Your task to perform on an android device: Search for Contact Natalie Larson on the Contacts app.
Image 0: 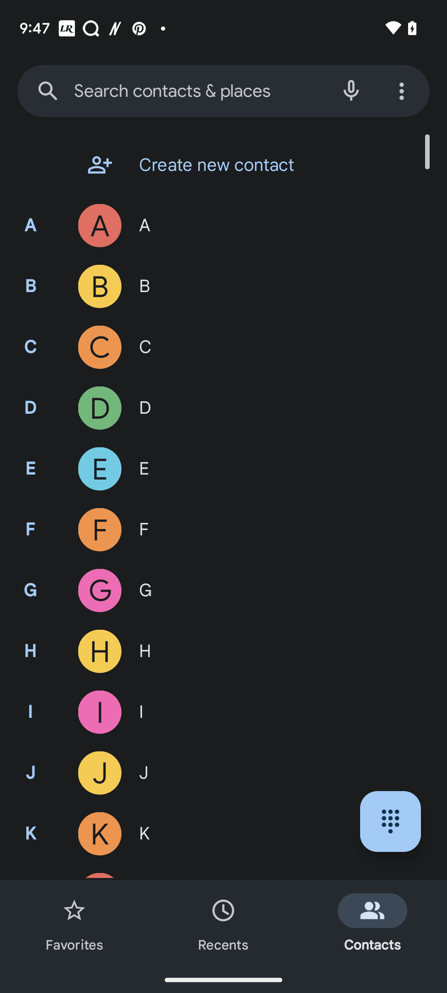
Click on the Search box at the top.
Step 0: click (172, 91)
Image 1: 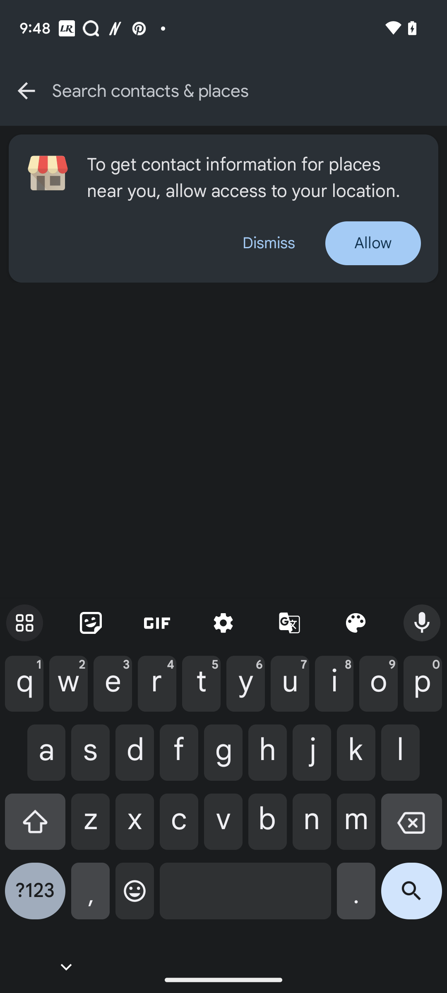
Type Natalie Larson in the search box.
Step 1: type "Natalie Larson"
Image 2: 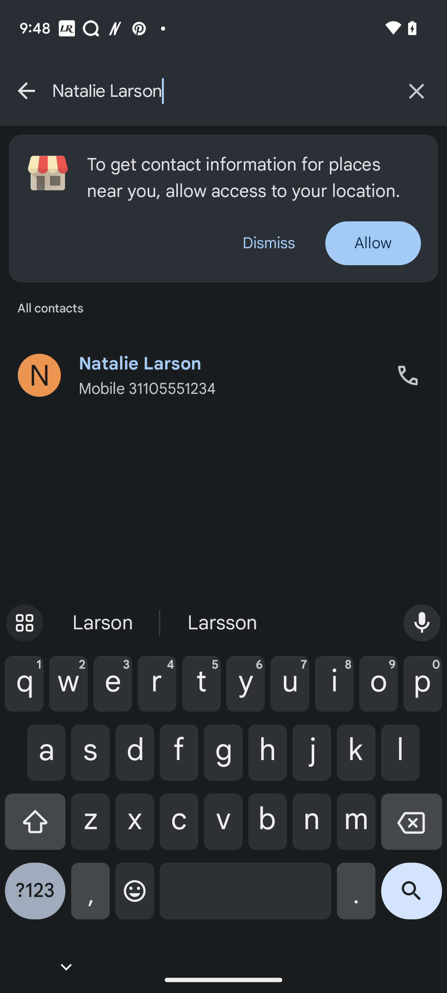
Click on the search icon at the bottom right corner of the keyboard.
Step 2: click (411, 897)